Your task to perform on an android device: I want to search for the text "Hermes" in the book The Martian by Andy Weir, so search for this text in this book on the Moon+ Reader app.
Image 0: 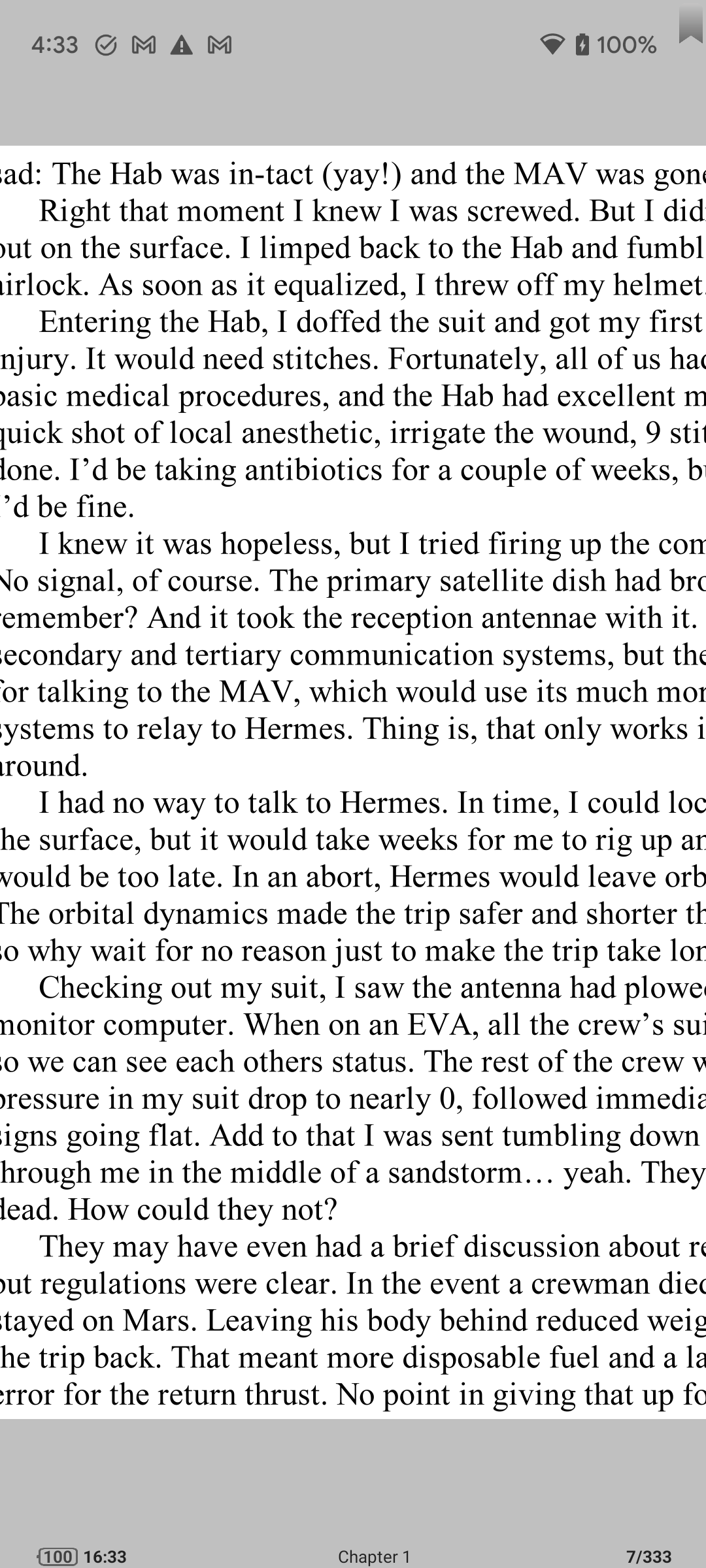
Click on the middle of the screen to view the menu options
Step 0: click (353, 784)
Image 1: 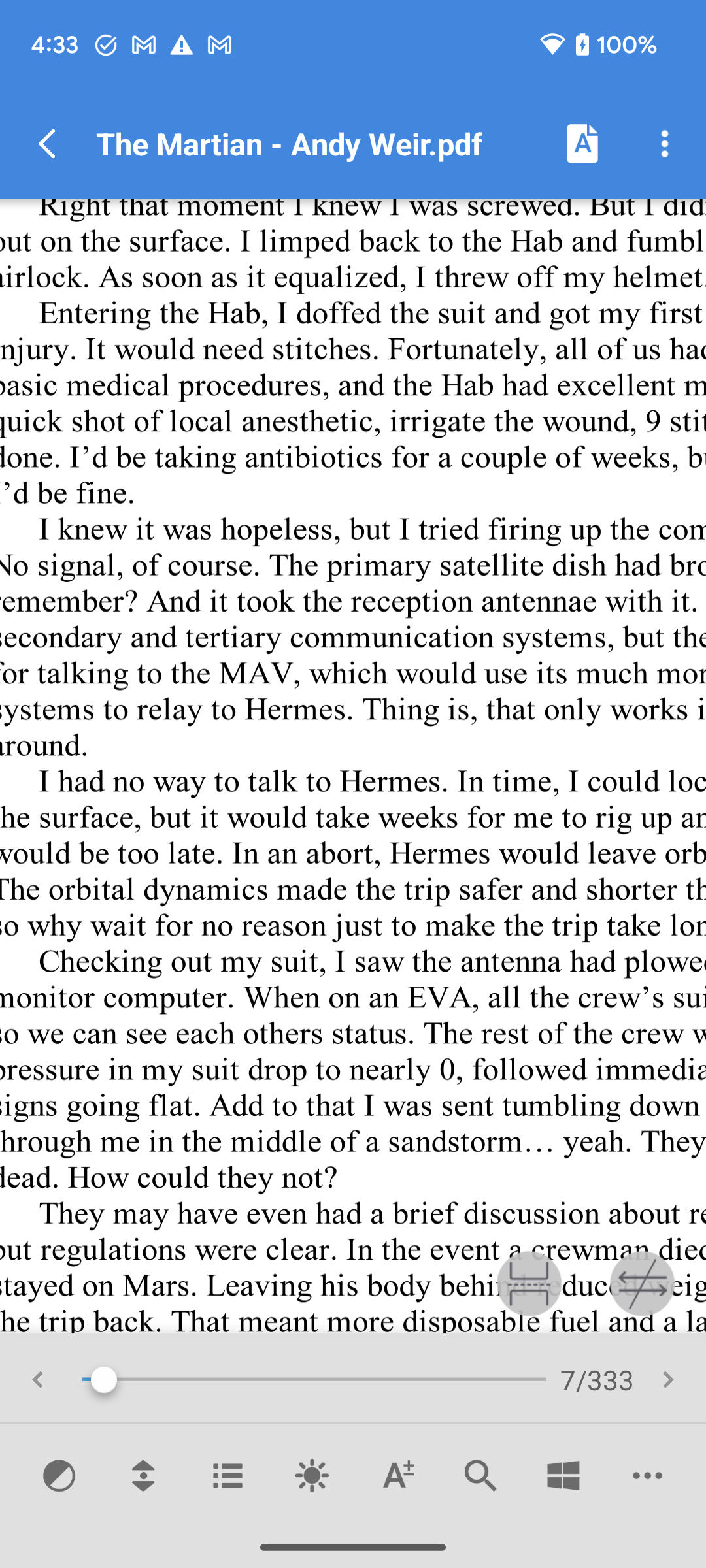
Click on the search icon at the bottom of the screen to search for the text
Step 1: click (479, 1475)
Image 2: 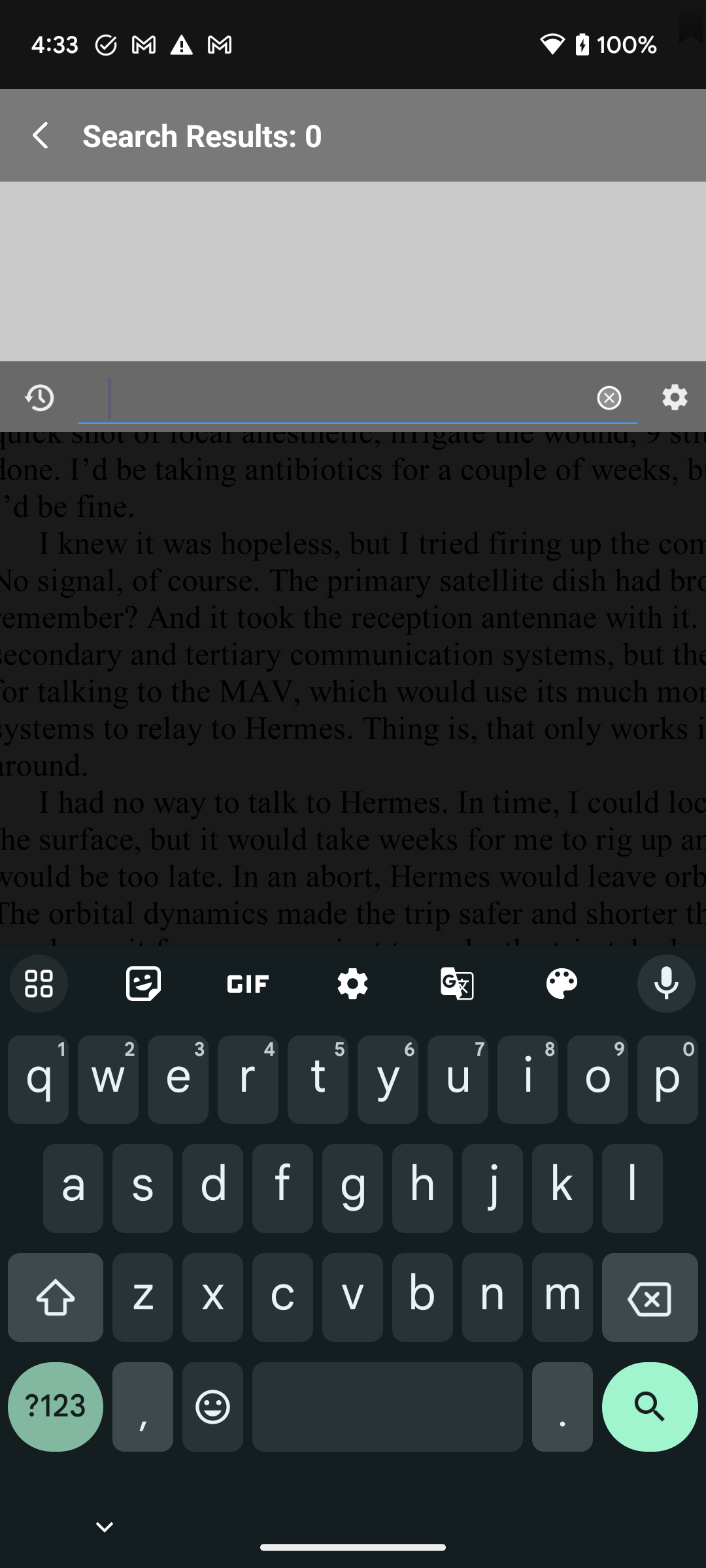
Type Hermes in the search bar to search for the text
Step 2: type "Hermes"
Image 3: 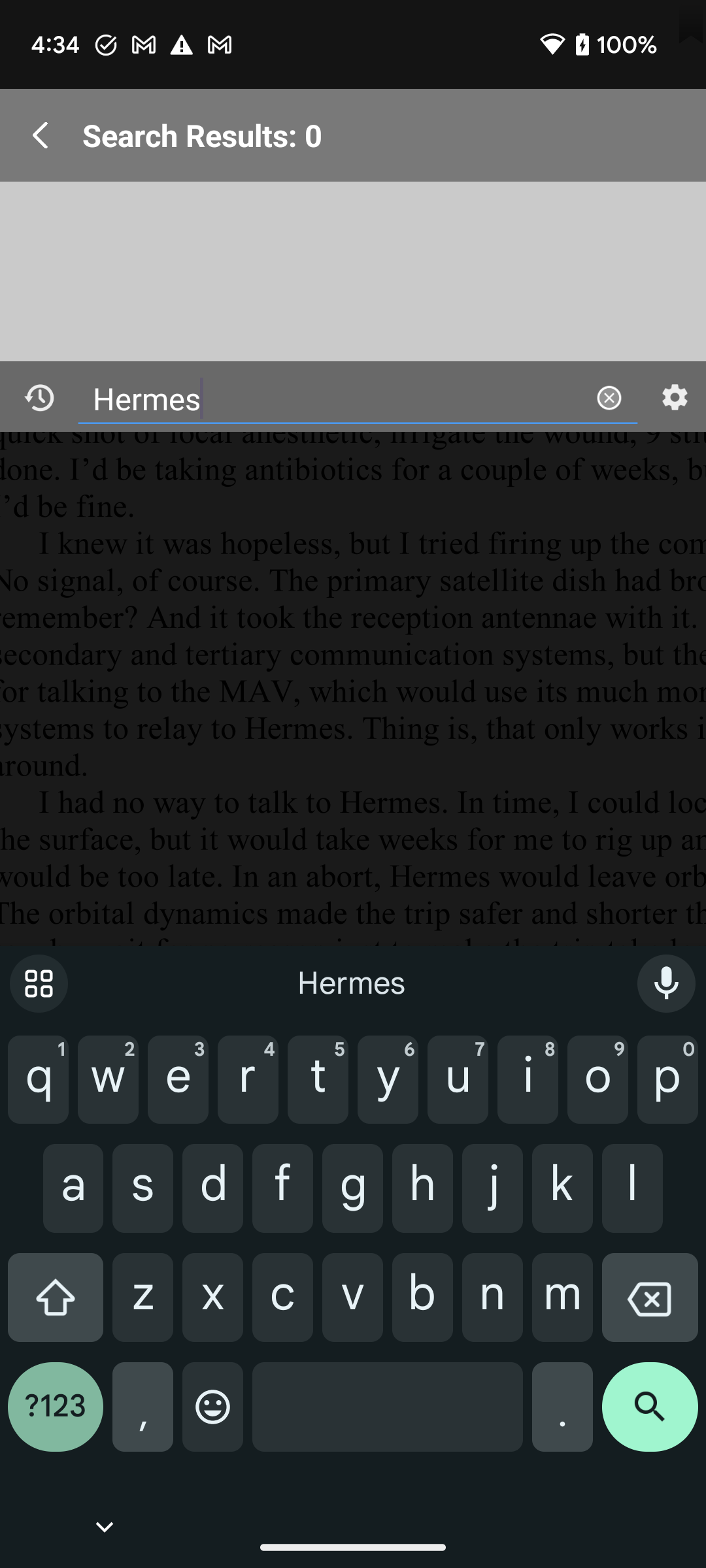
Click on the search icon at the bottom right corner of the screen to view the search result
Step 3: click (650, 1417)